Your task to perform on an android device: Open the Babbel app & select the French language for learning
Image 0: 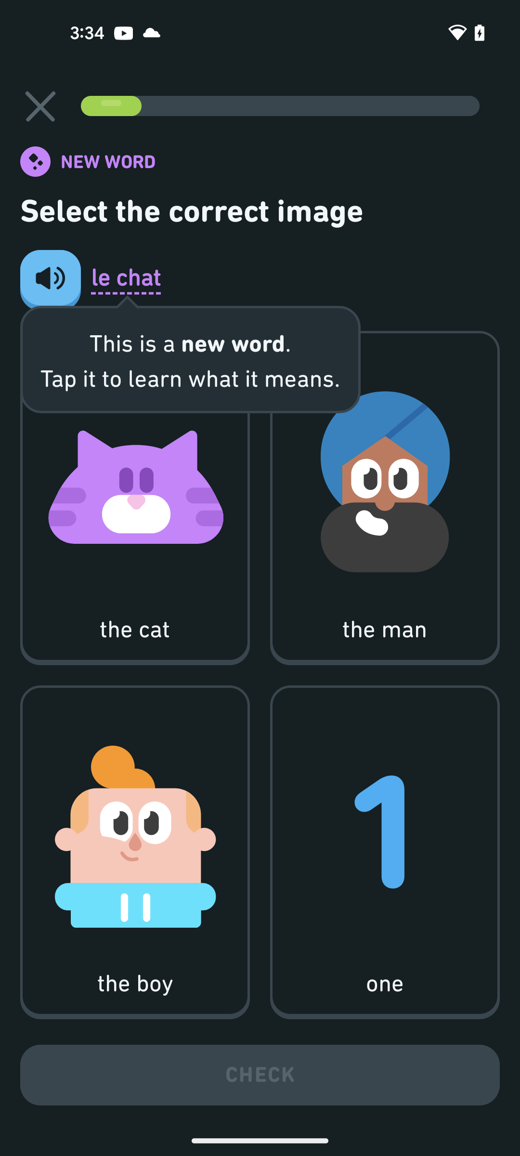
open the Babbel app
Step 0: open app "Babbel"
Image 2: 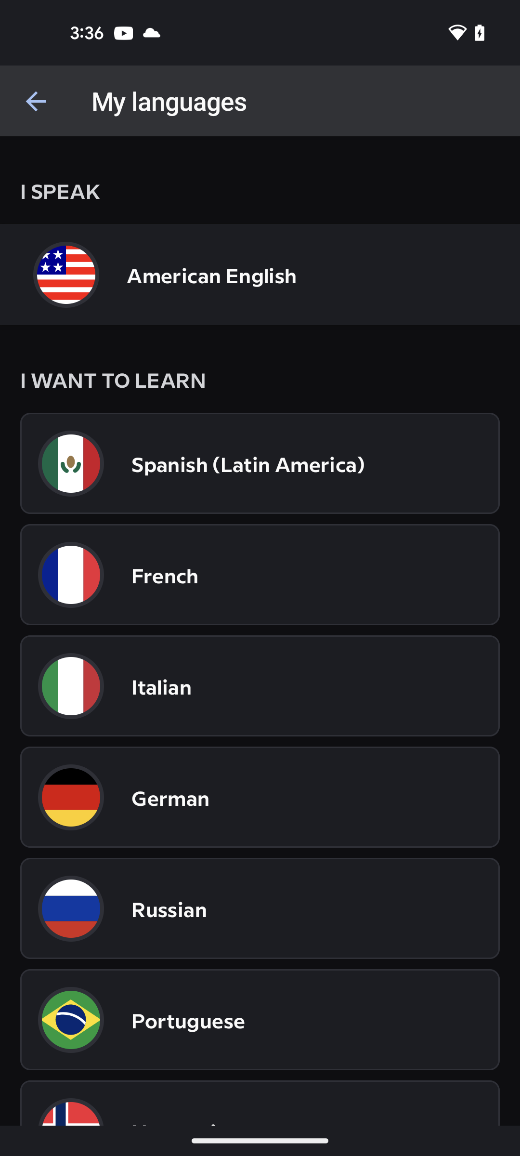
select the French language for learning
Step 2: click (165, 575)